Your task to perform on an android device: Start tracking walking activity.
Image 0: 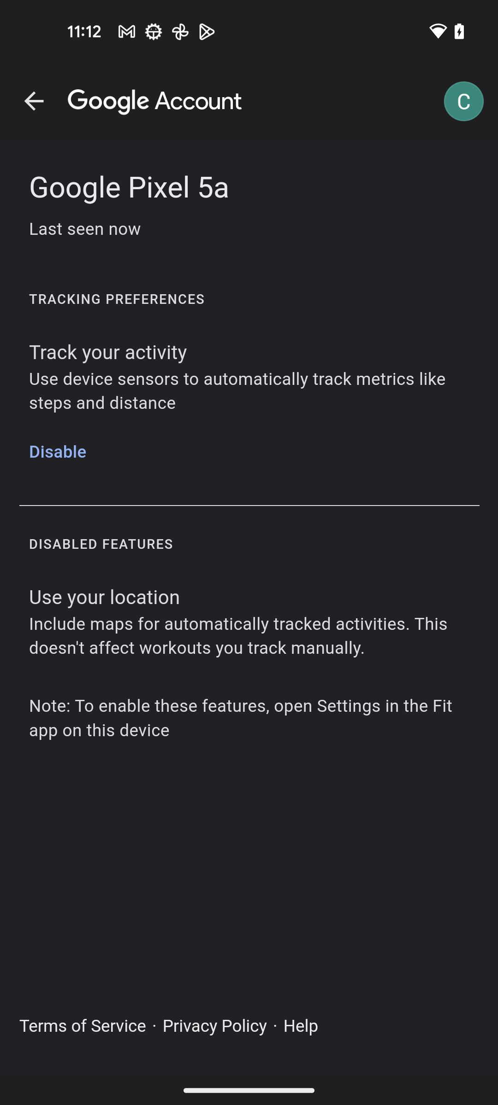
Go back to the previous screen
Step 0: press back button
Image 2: 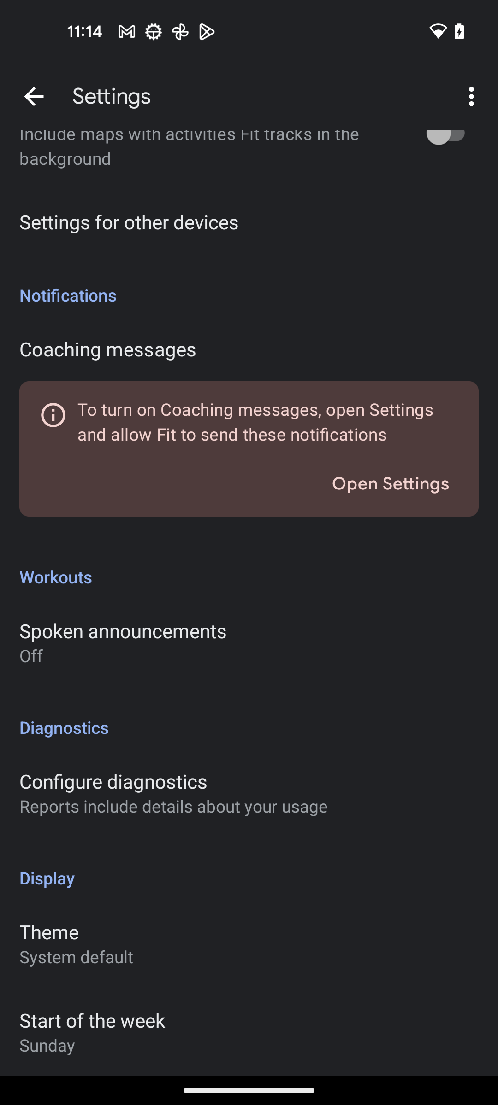
Go back to the previous screen
Step 2: press back button
Image 4: 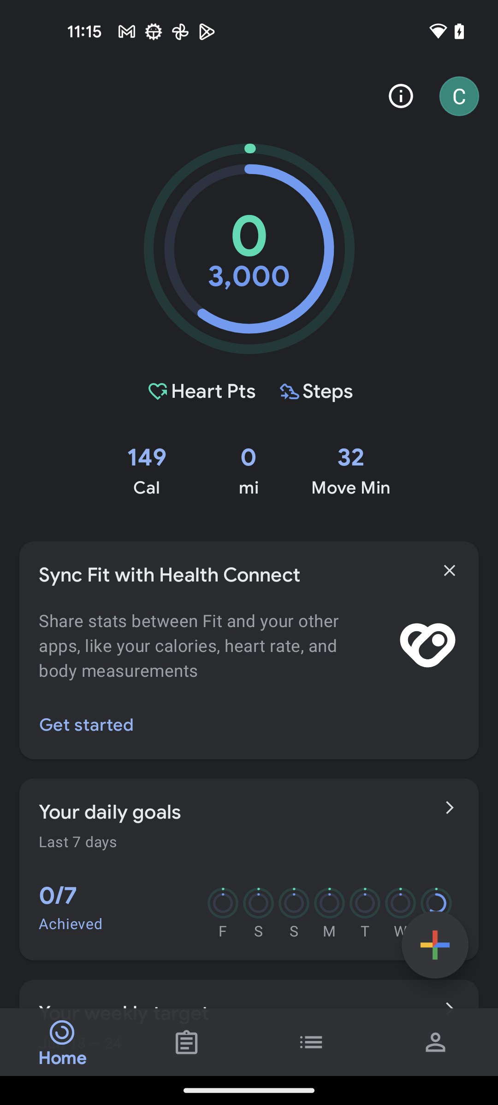
Click on Add(+) icon 
Step 4: click (435, 945)
Image 5: 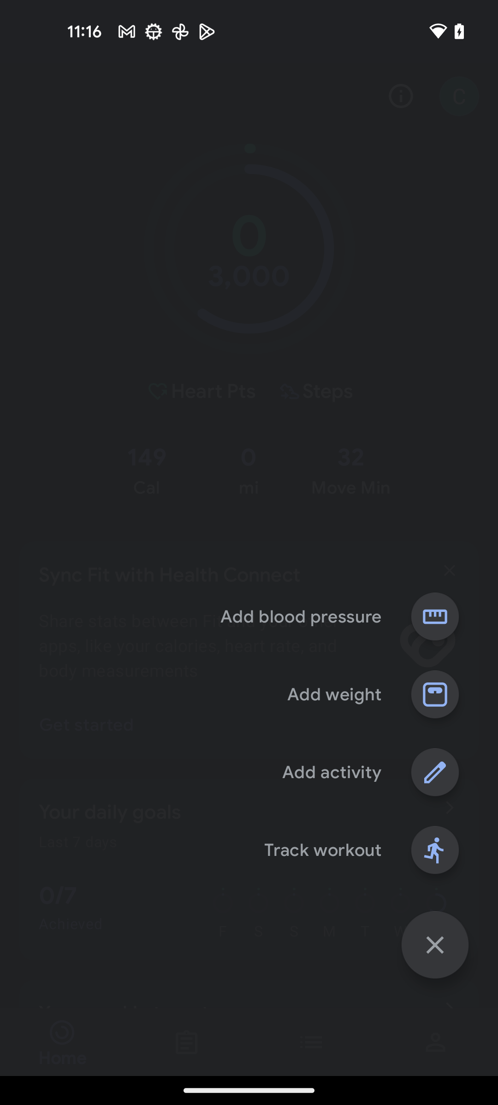
Click on Track workout
Step 5: click (323, 850)
Image 6: 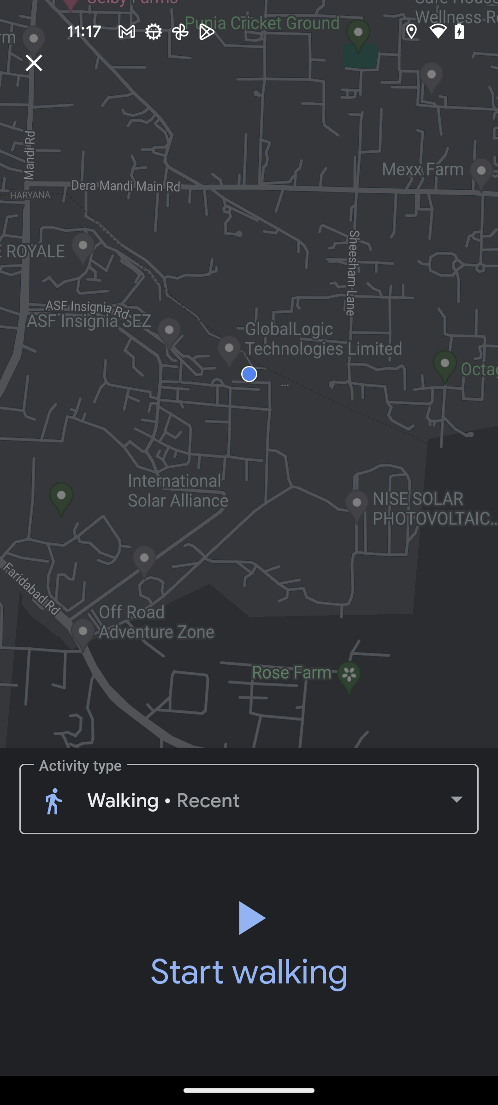
Click on Start walking
Step 6: click (249, 942)